Your task to perform on an android device: I want to share the presentation with my buddy karin at karin.iversen@example.com using Gmail.
Image 0: 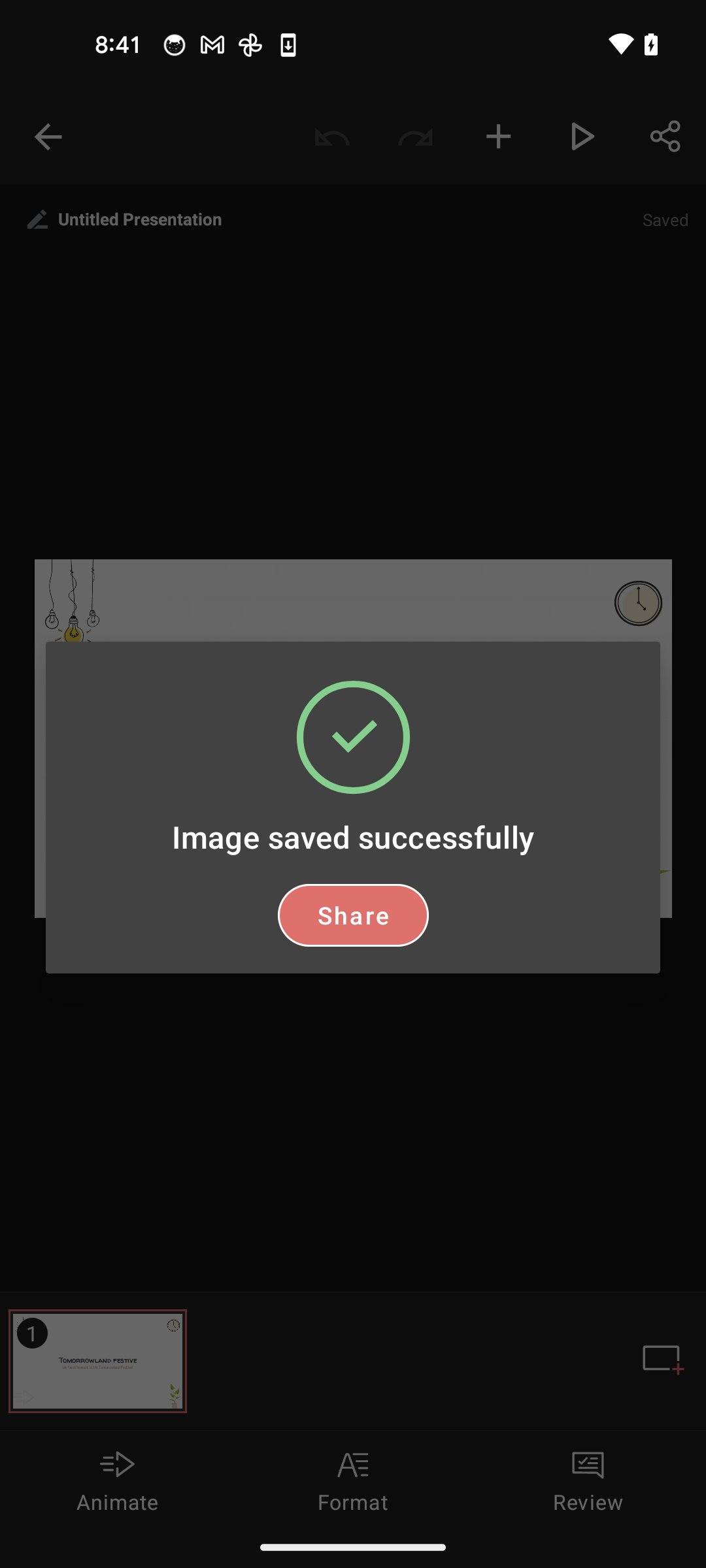
Tap on the share button
Step 0: click (353, 915)
Image 1: 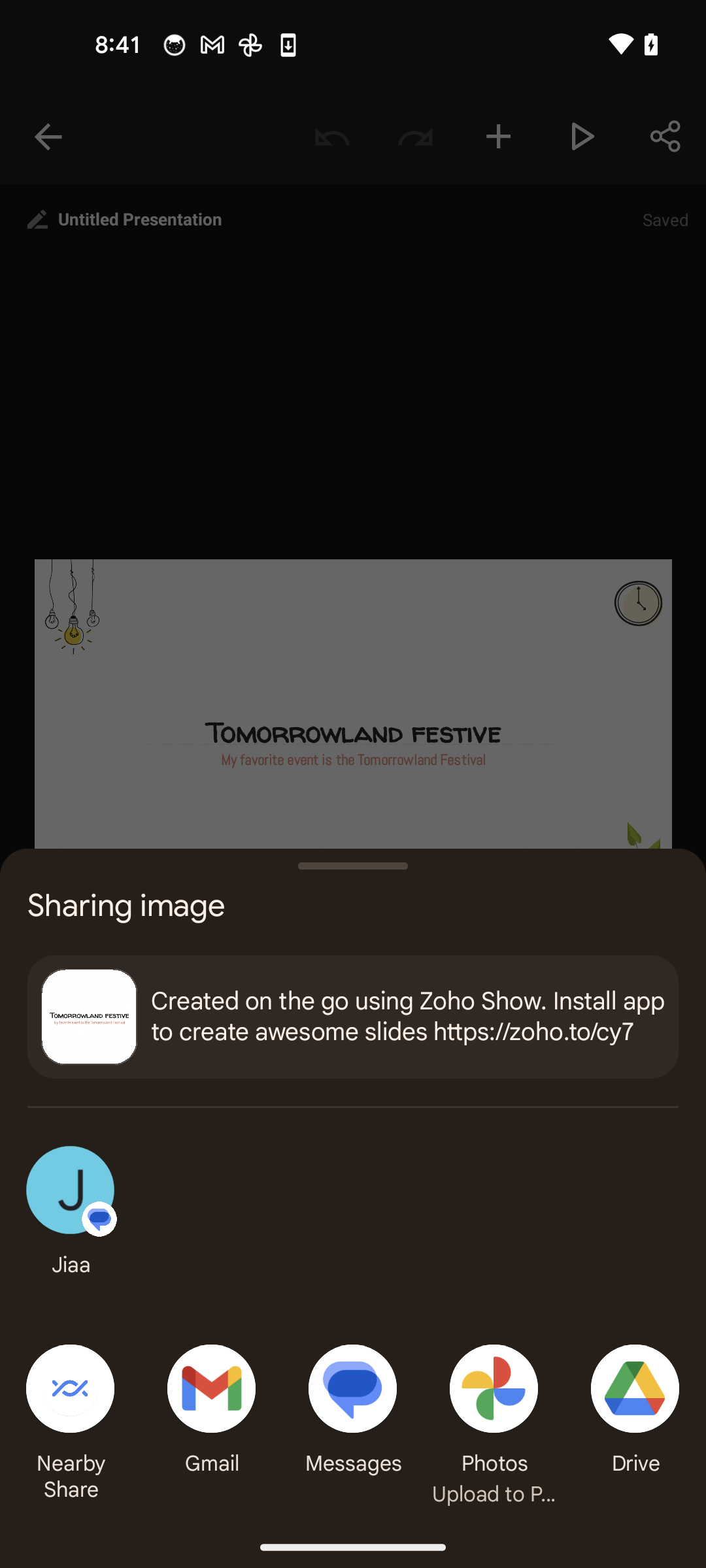
Select the gmail option
Step 1: click (211, 1388)
Image 2: 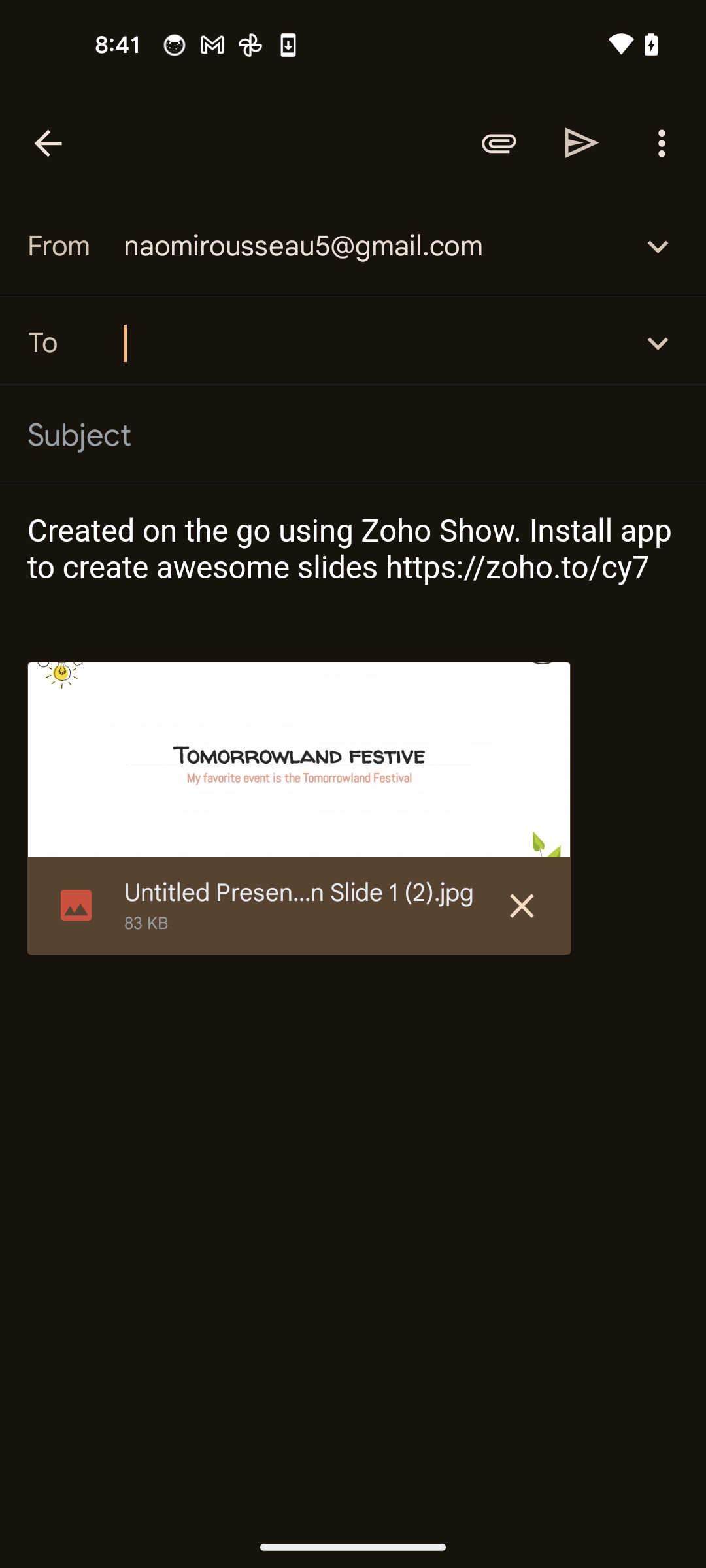
Search the recipient id to karin.iversen@example.com
Step 2: type "karin.iversen@example.com"
Image 3: 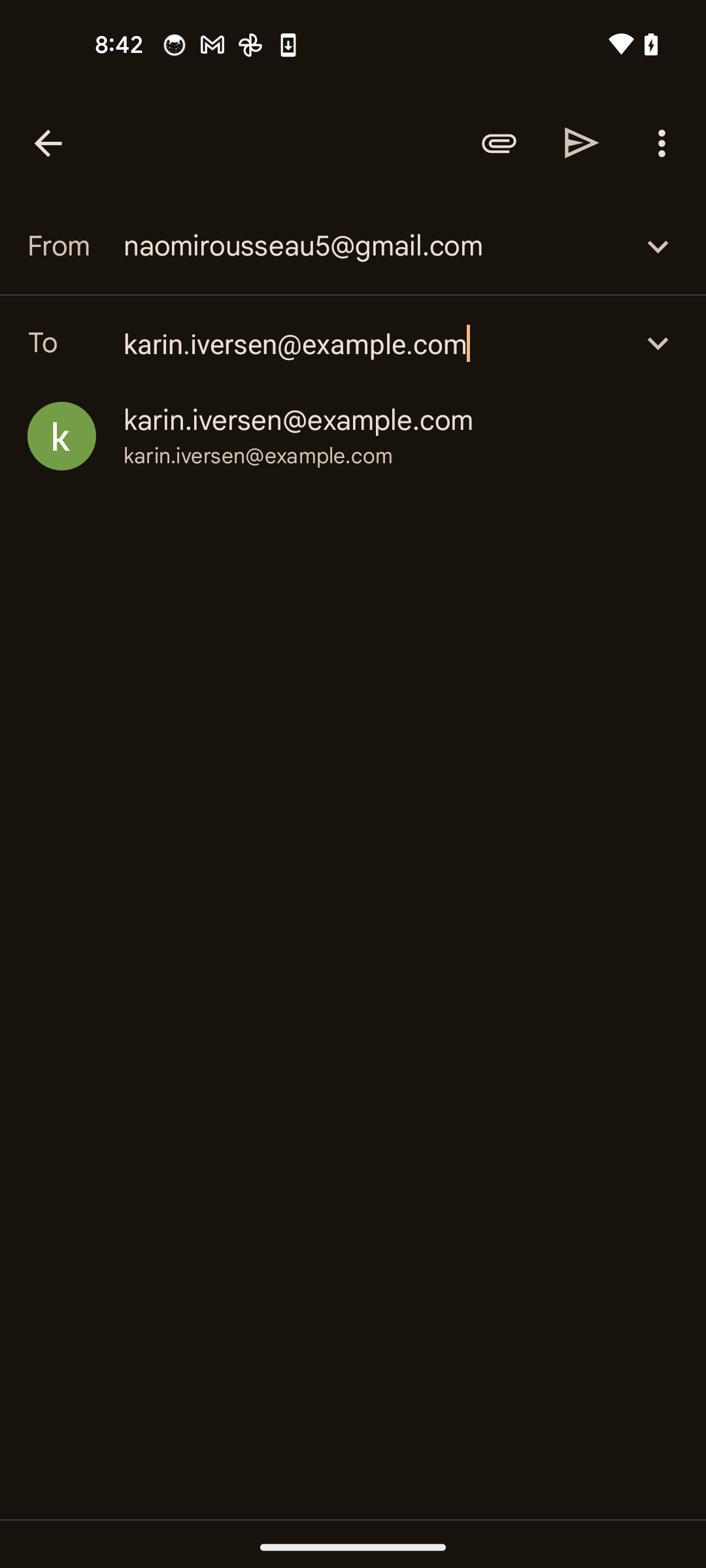
Tap on the send icon
Step 3: click (212, 44)